Your task to perform on an android device: I wish to learn about common issues with plant health by finding an inspiration article for "Overwatering, yellow and brown leaves" on the Blossom app.
Image 0: 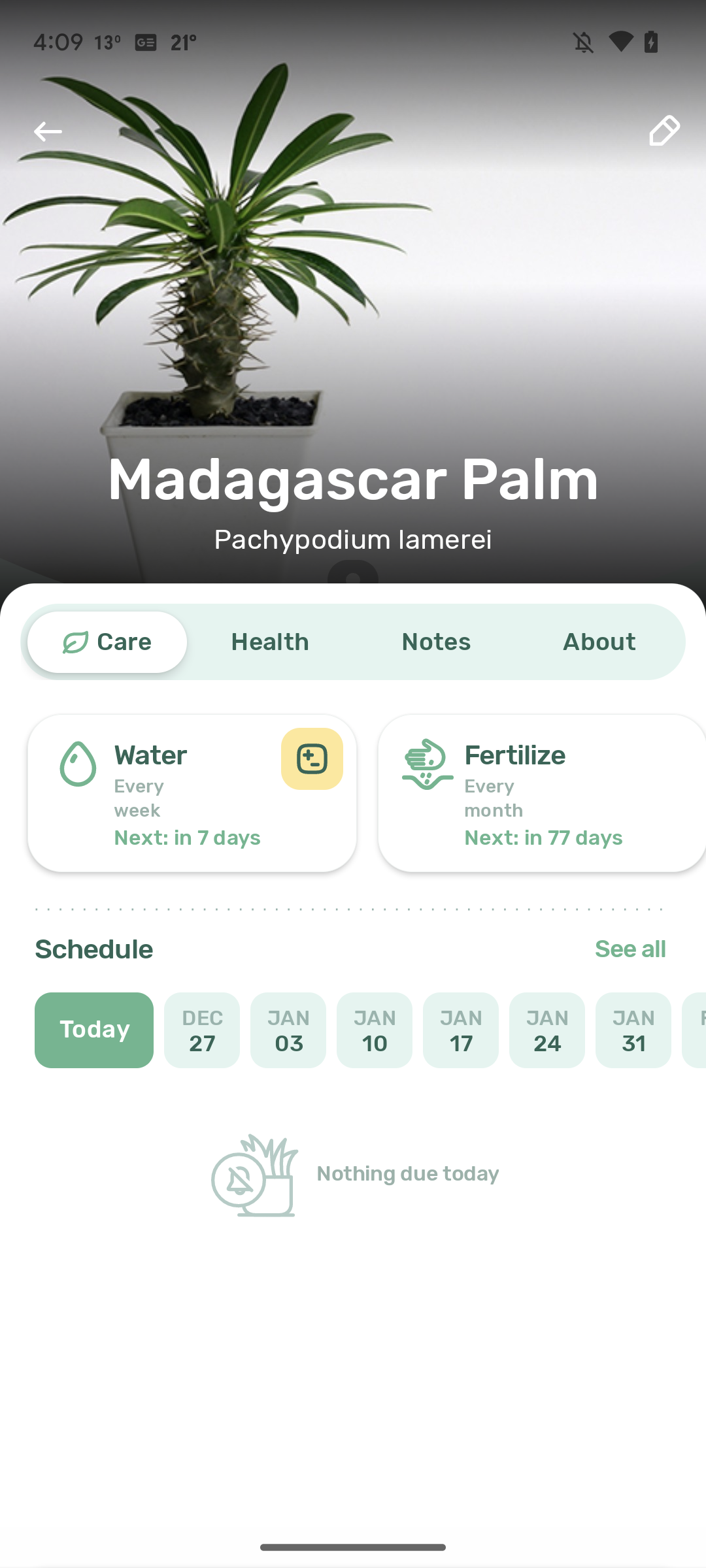
Go back to the previous page
Step 0: press back button
Image 1: 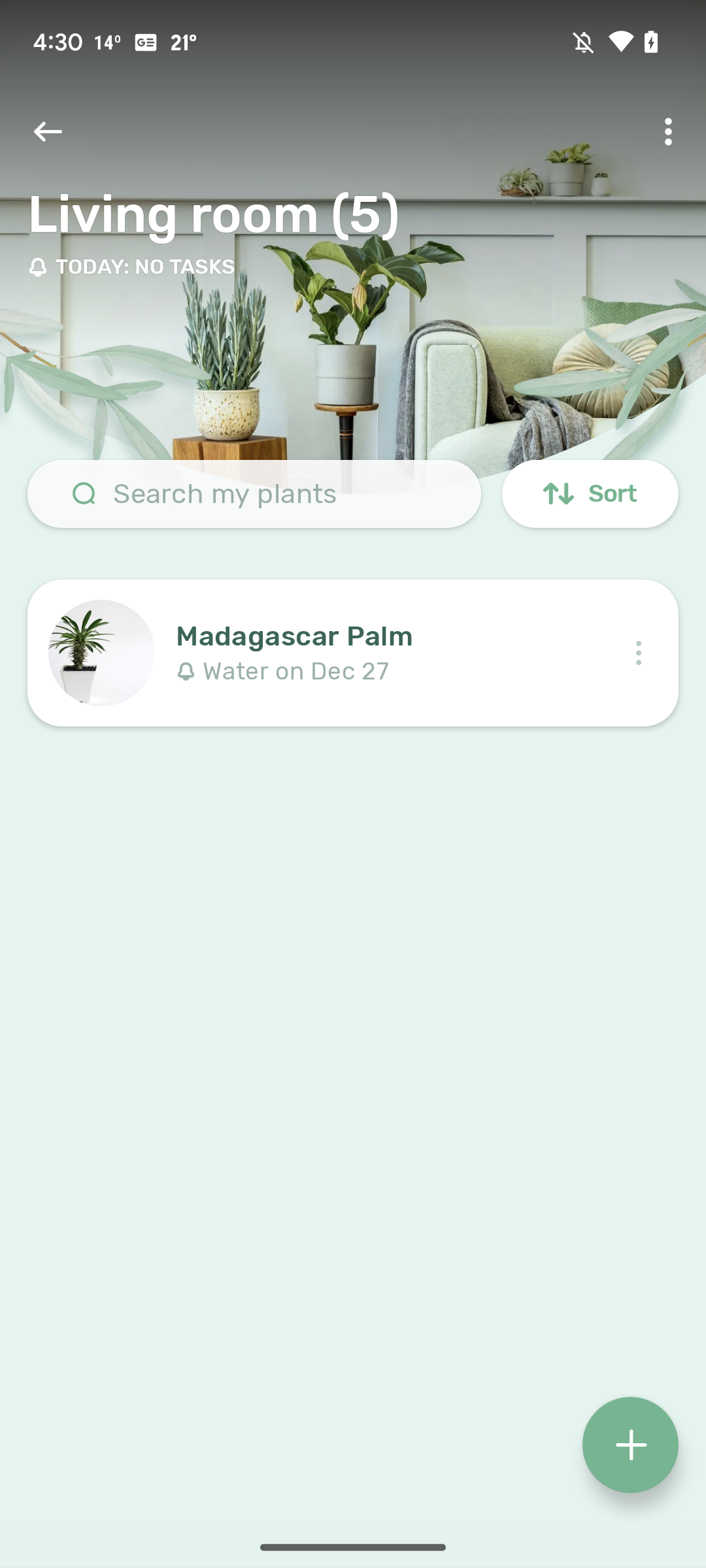
Go back to the previous page
Step 1: press back button
Image 2: 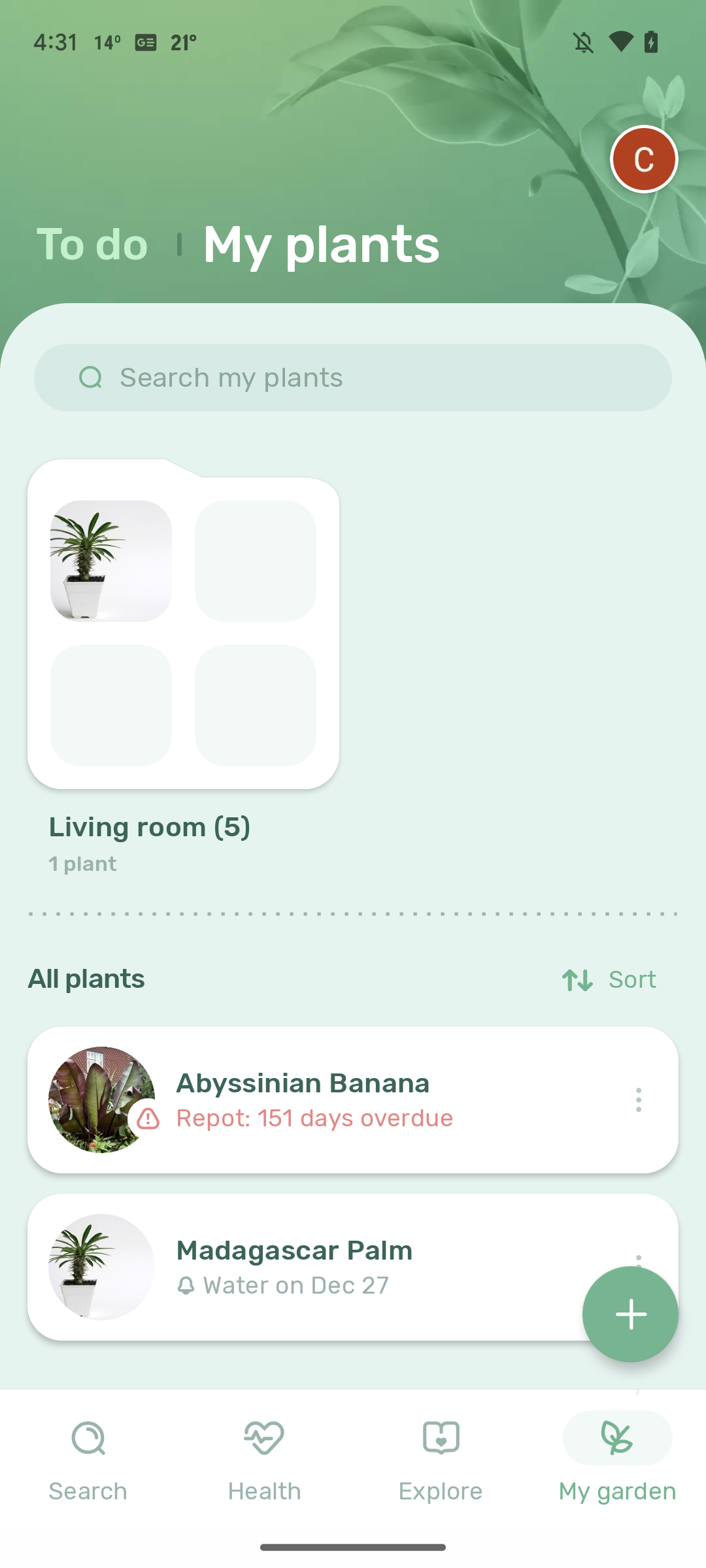
Click on Health icon
Step 2: click (265, 1458)
Image 3: 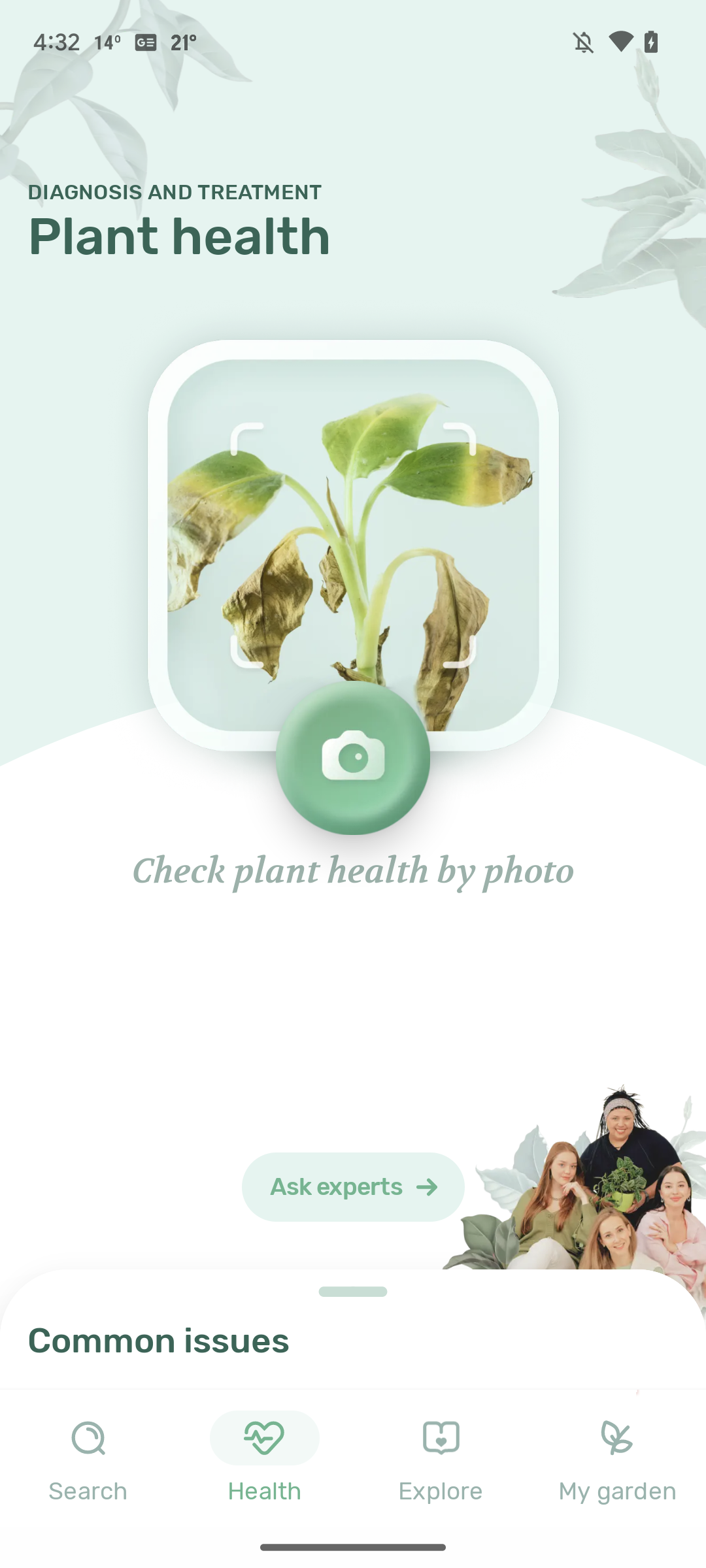
Swipe up to view common issues
Step 3: scroll down
Image 4: 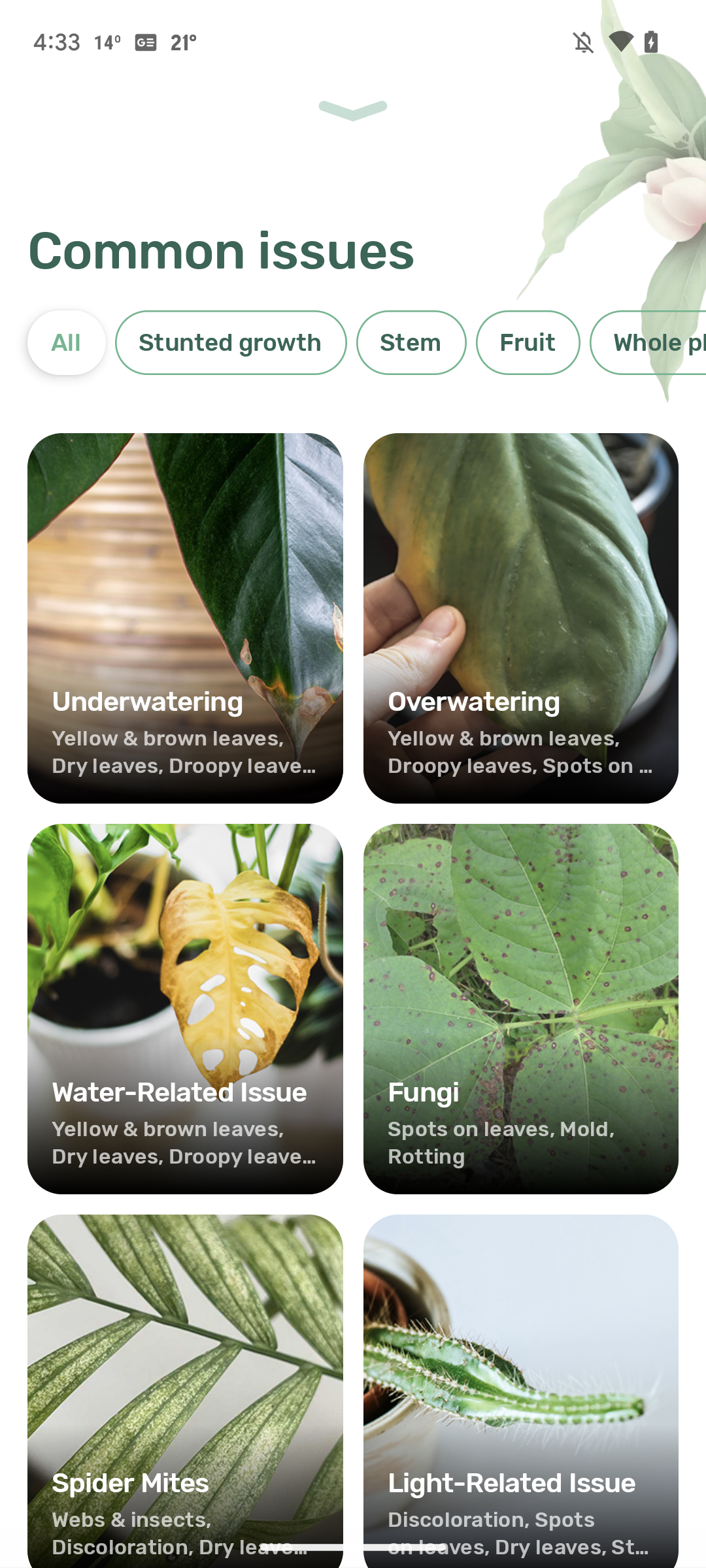
Click on Overwatering  
Step 4: click (597, 605)
Image 5: 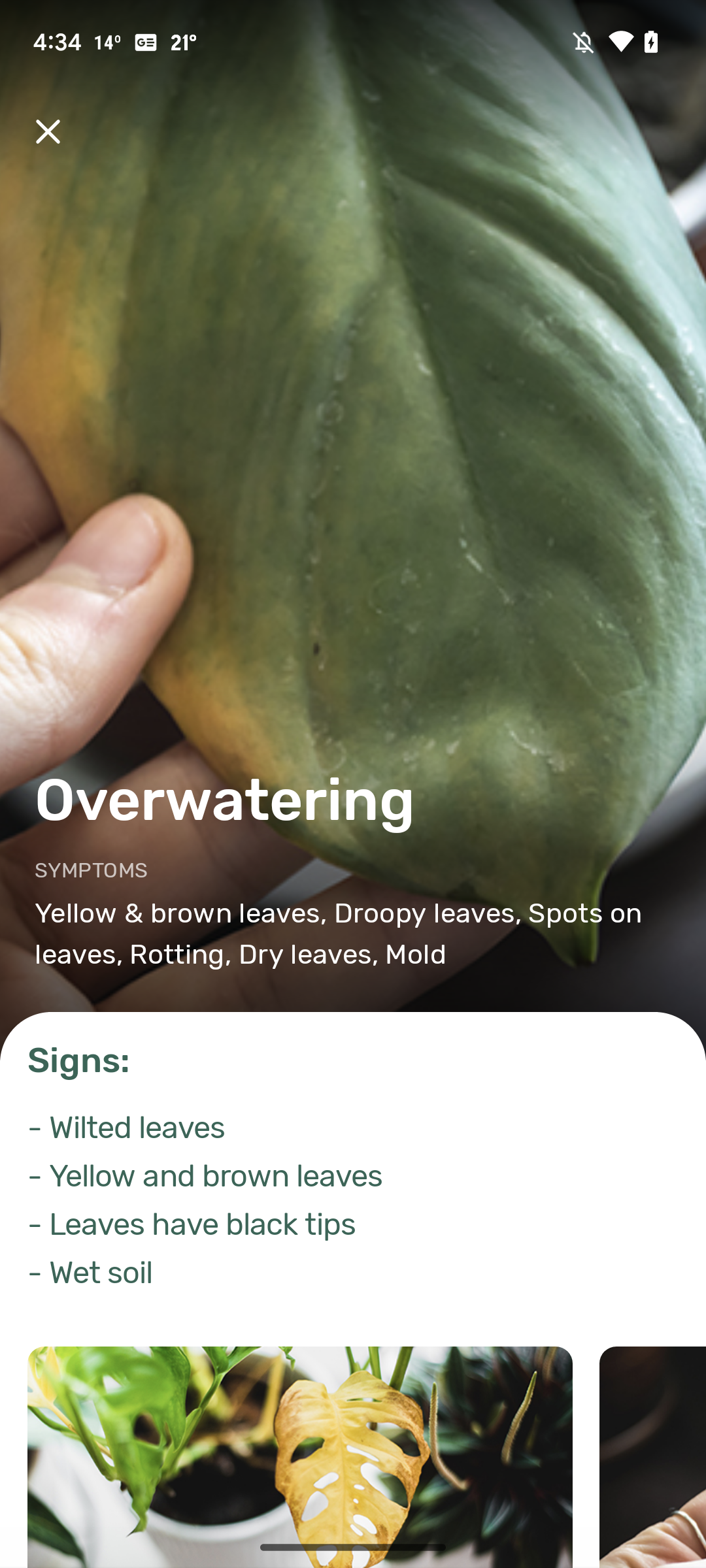
Swipe up 
Step 5: scroll down